Your task to perform on an android device: Search for the yoga pants in the Zara app.
Image 0: 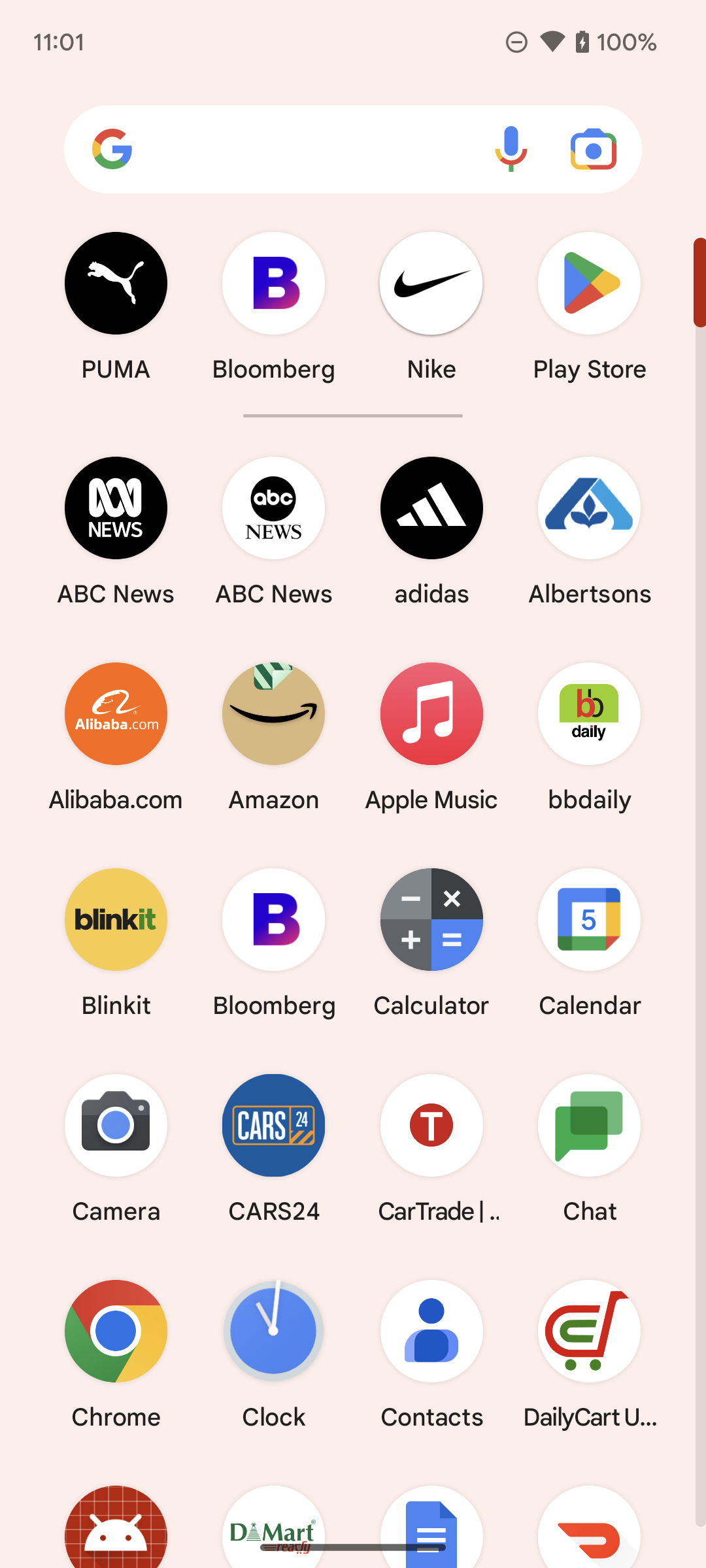
Open Zara app.
Step 0: open app "ZARA"
Image 1: 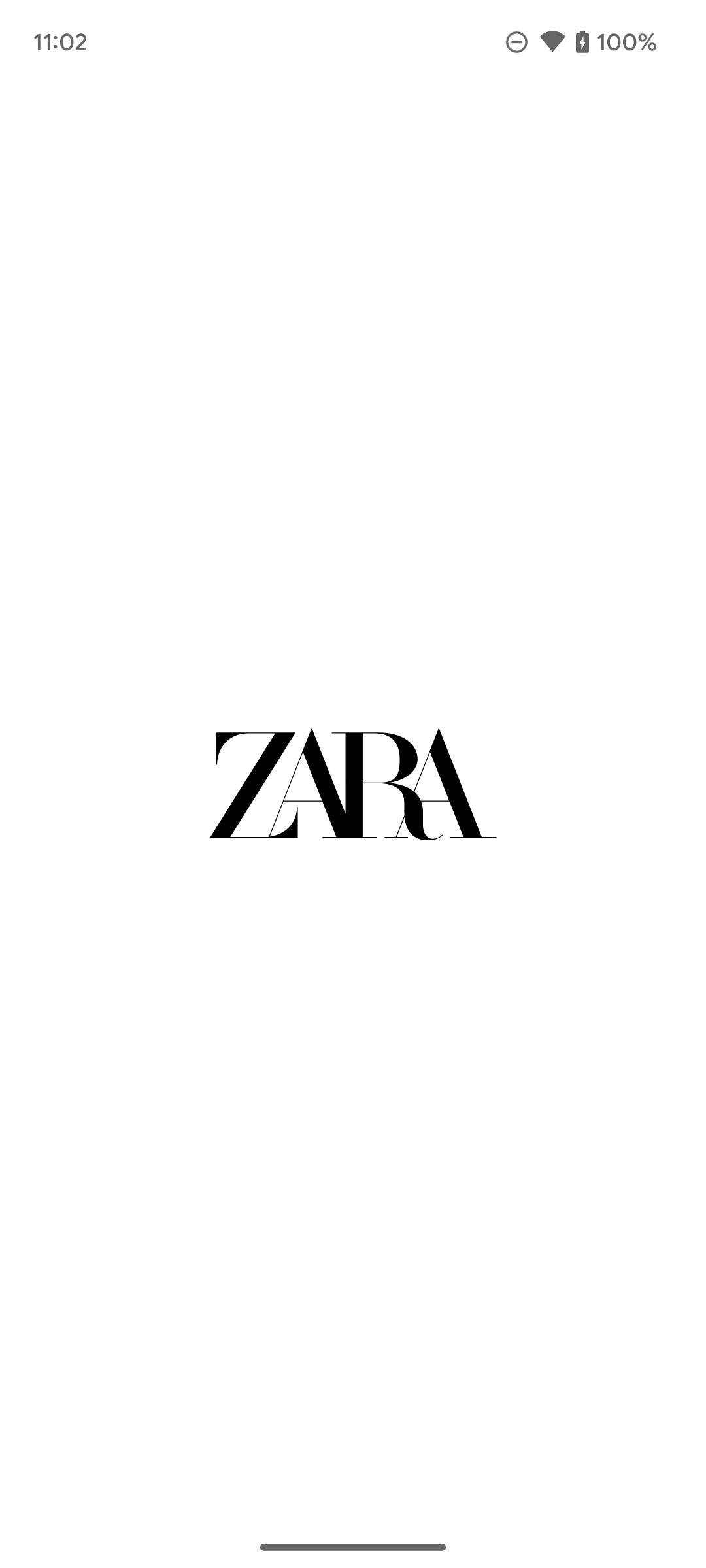
Open Zara app.
Step 1: wait
Image 2: 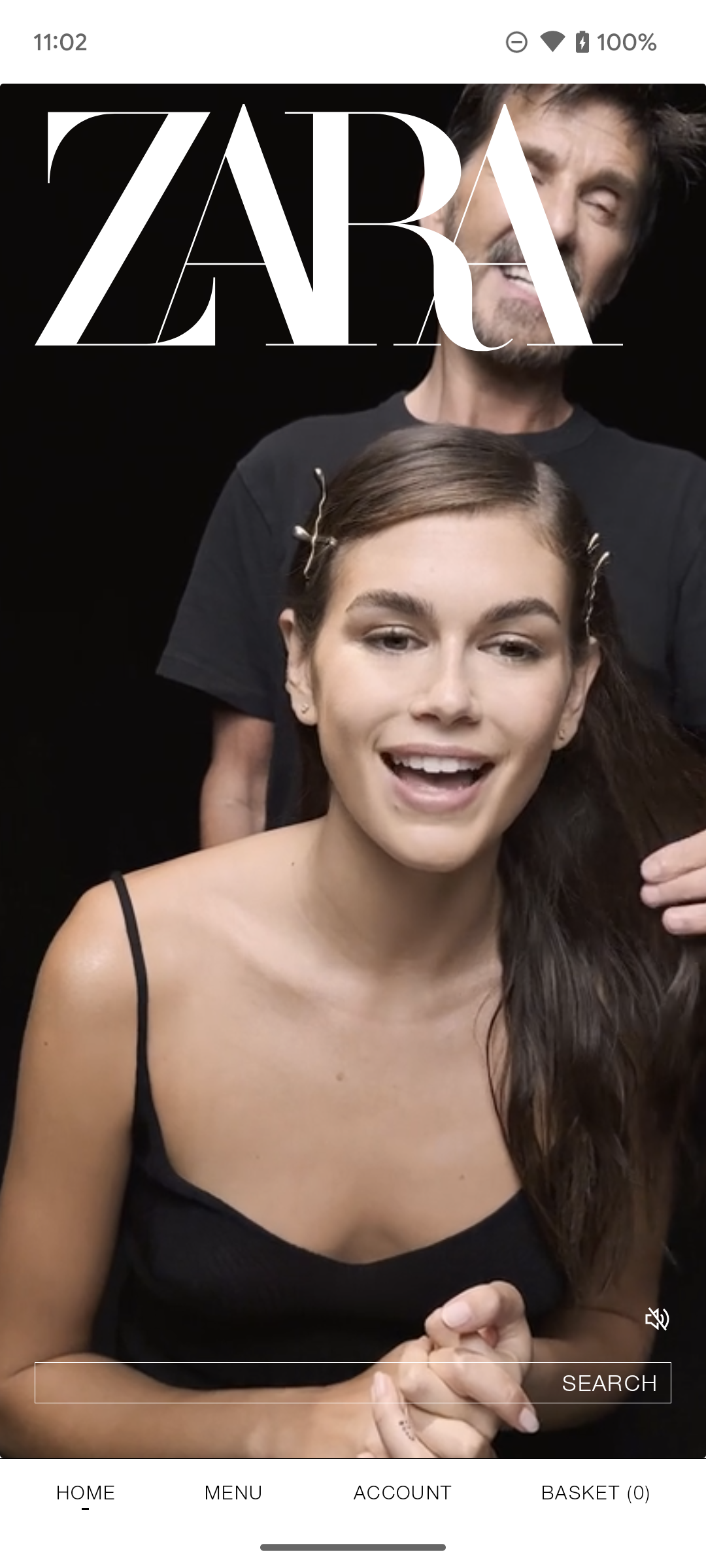
Click on the search bar on the screen.
Step 2: click (353, 1382)
Image 3: 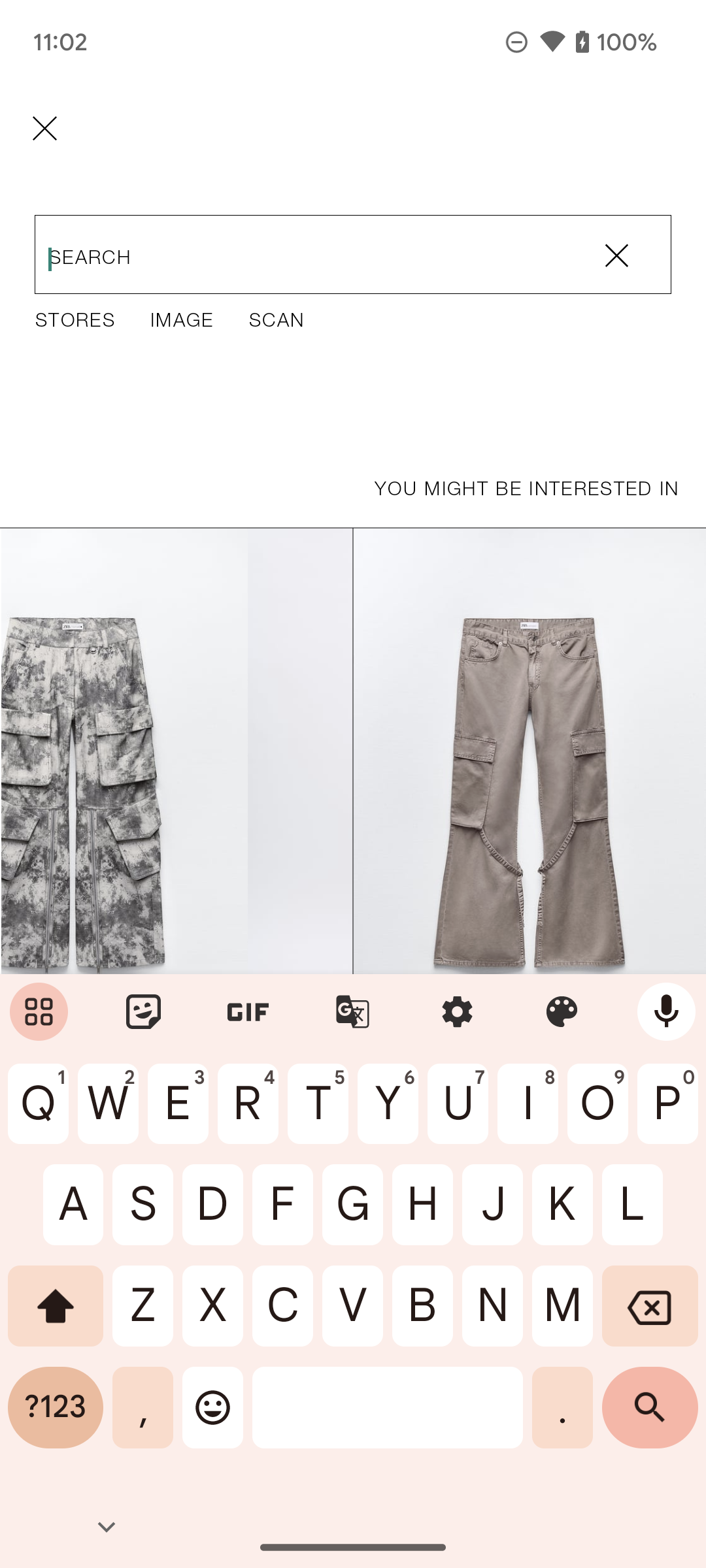
Type Yoga pants on the search bar.
Step 3: type "Yoga pants"
Image 4: 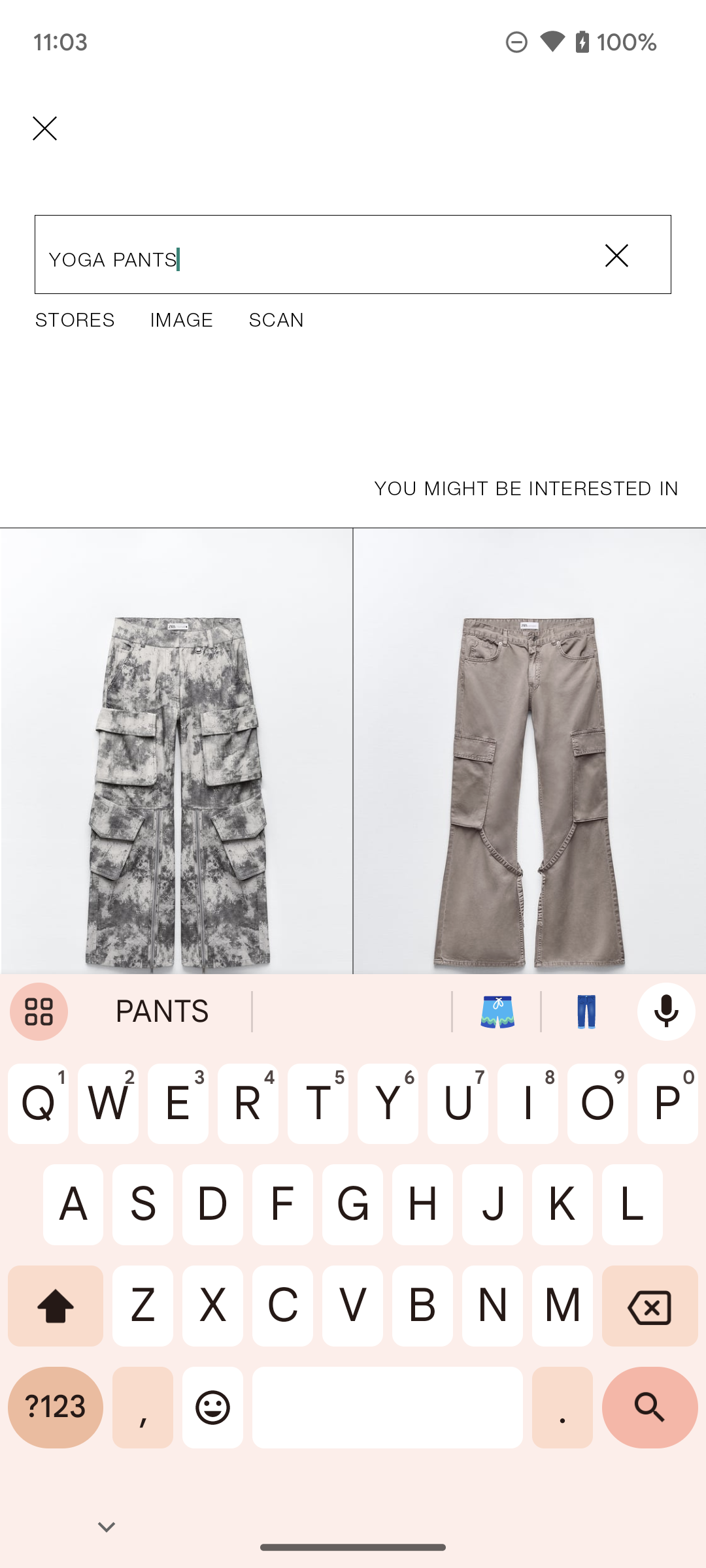
Click on the search icon on the bottom of the screen.
Step 4: click (650, 1418)
Image 5: 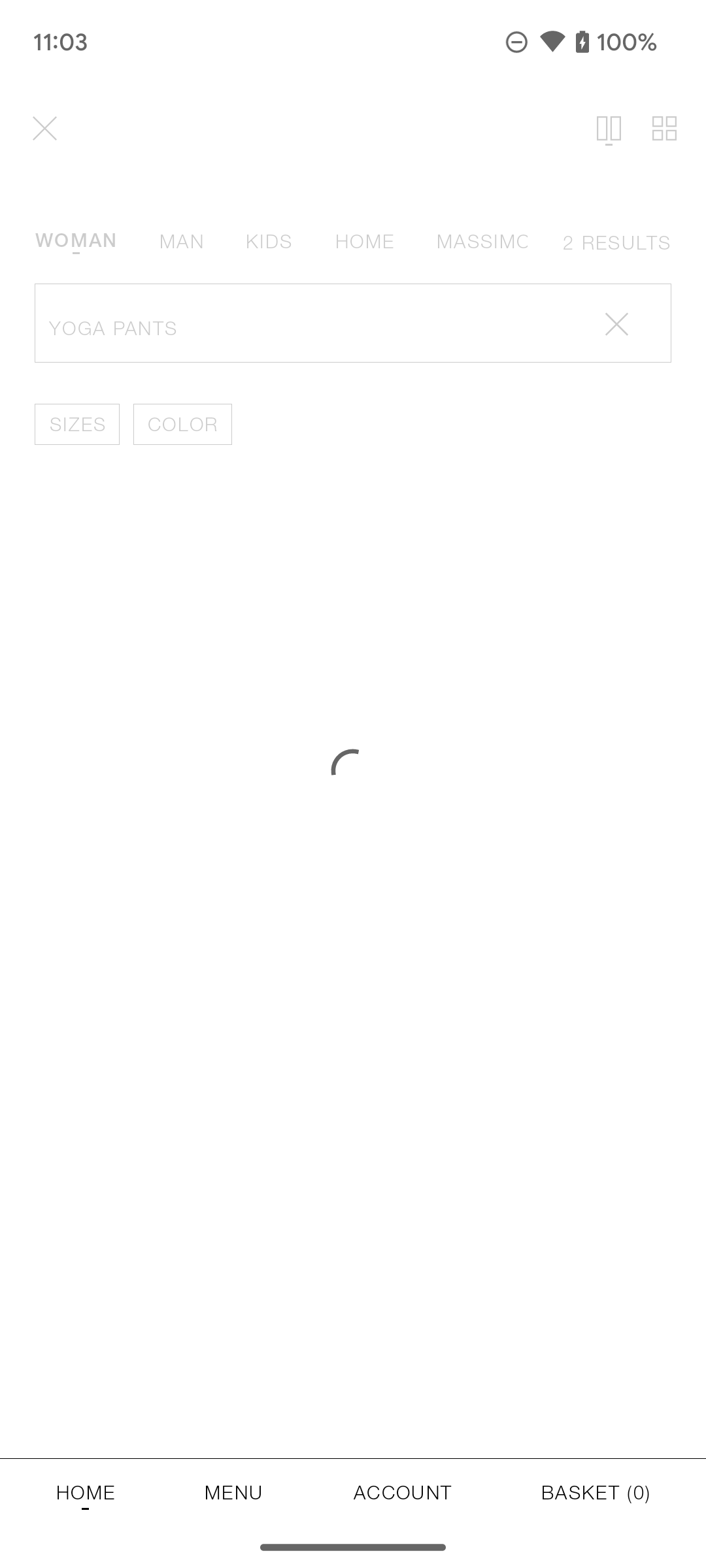
Click on the search icon on the bottom of the screen.
Step 5: wait